Your task to perform on an android device: I will set up the weather alerts for forecast on the Weather and Radar app.
Image 0: 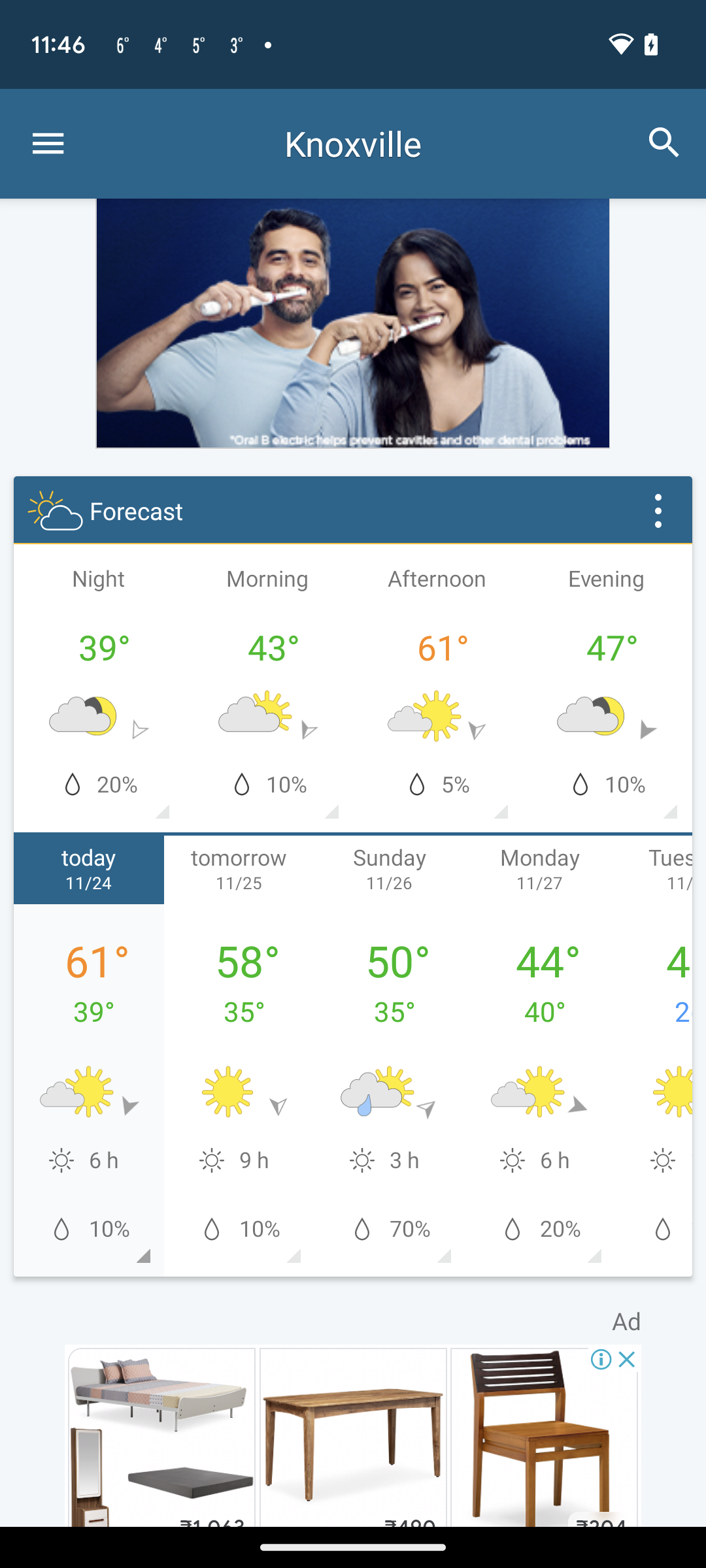
Click on the toggle button
Step 0: click (659, 524)
Image 1: 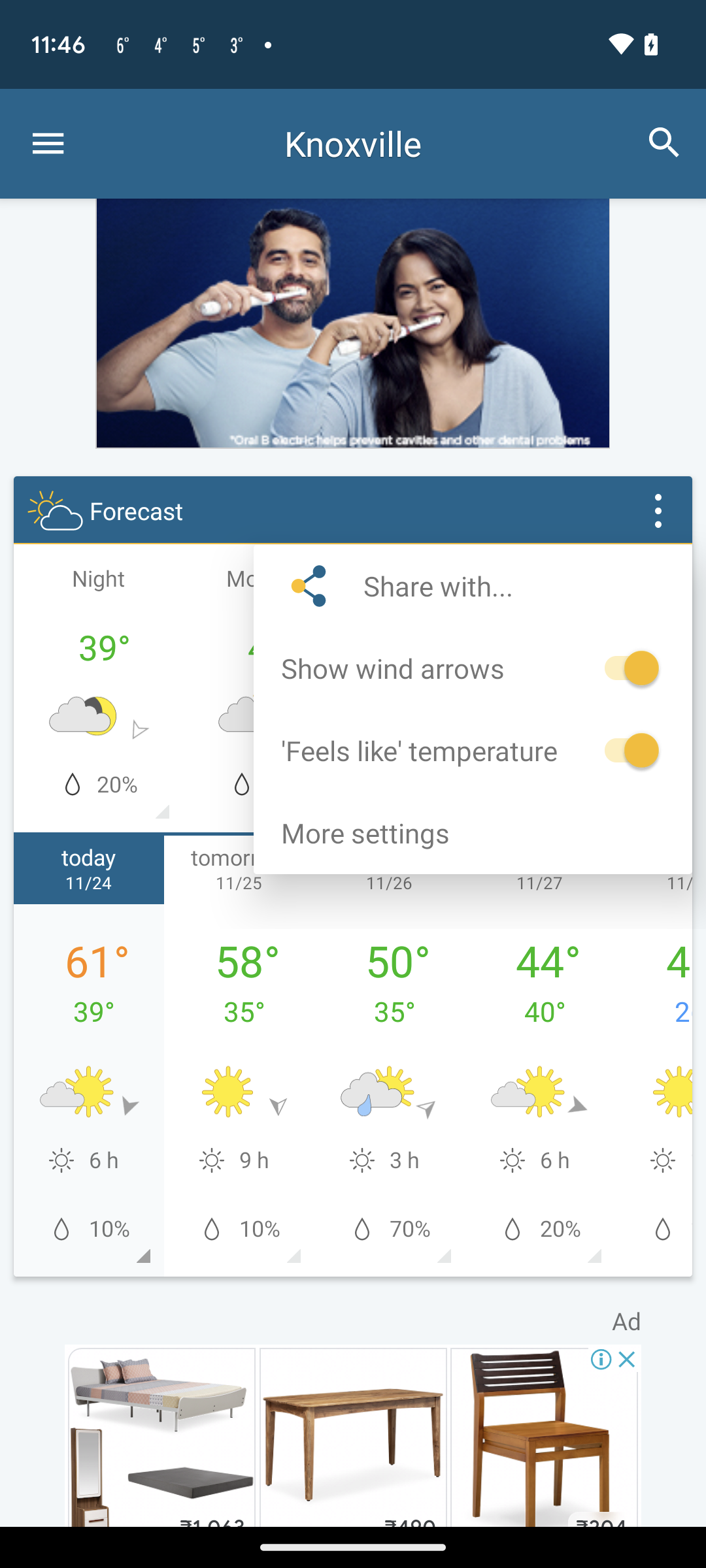
Click on more settings
Step 1: click (473, 833)
Image 2: 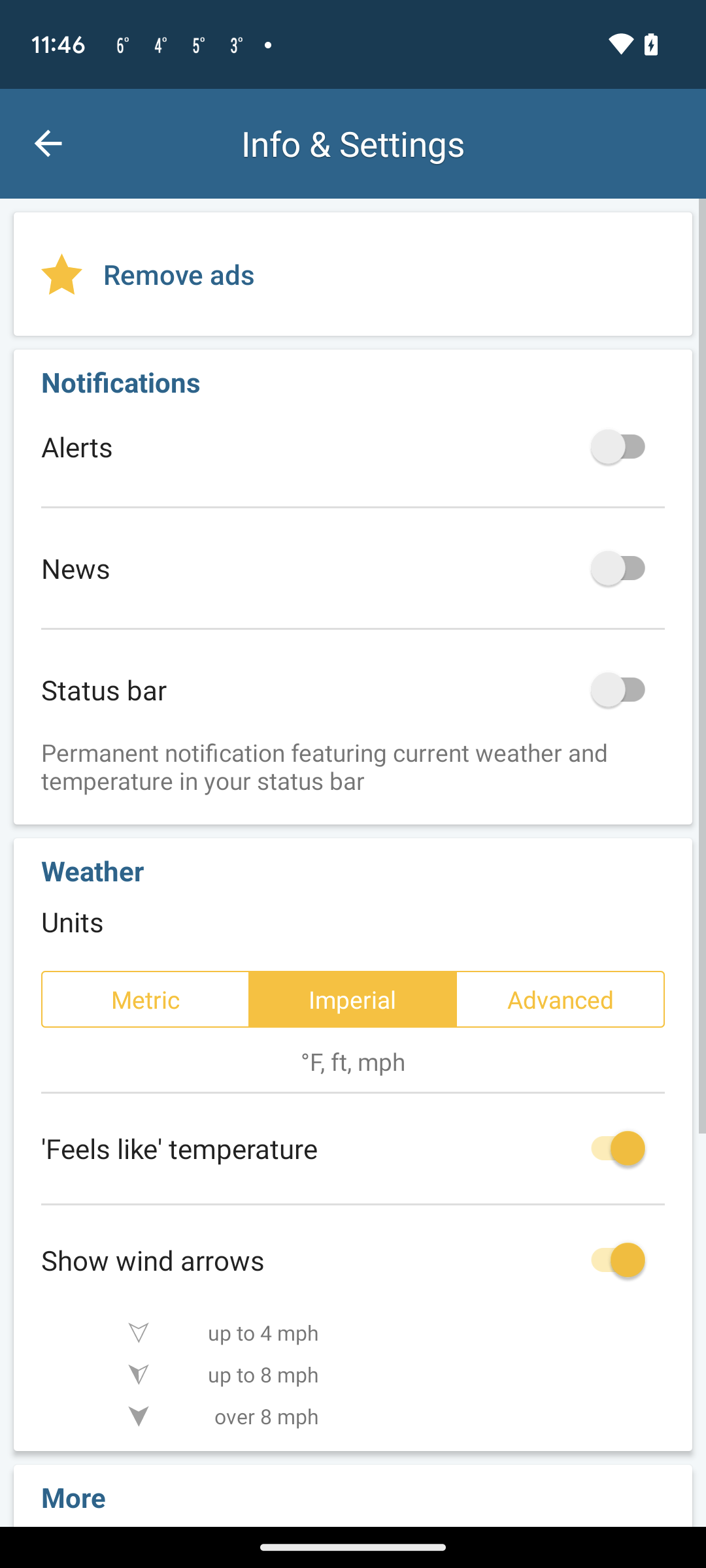
Turn On the alerts option
Step 2: click (638, 446)
Image 3: 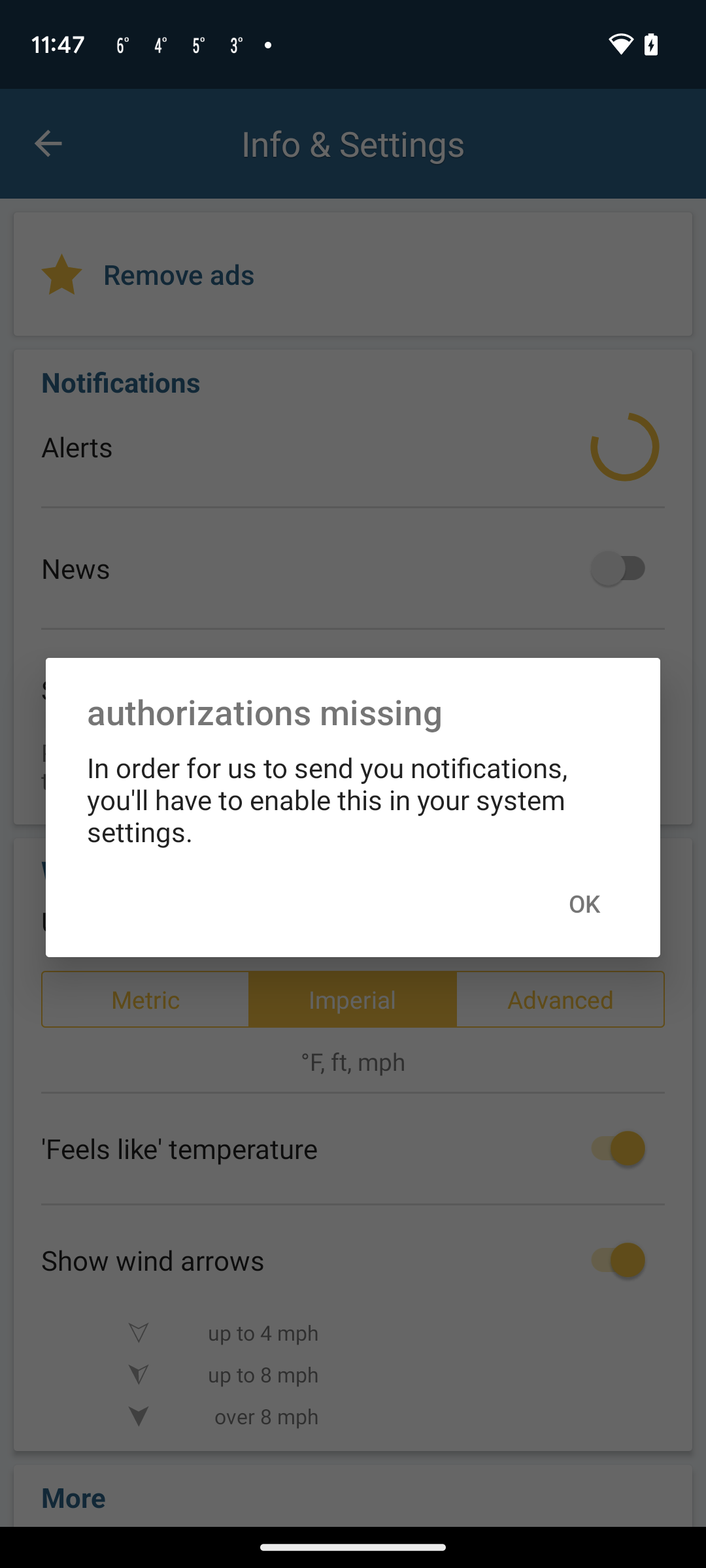
Click on Ok
Step 3: click (584, 904)
Image 4: 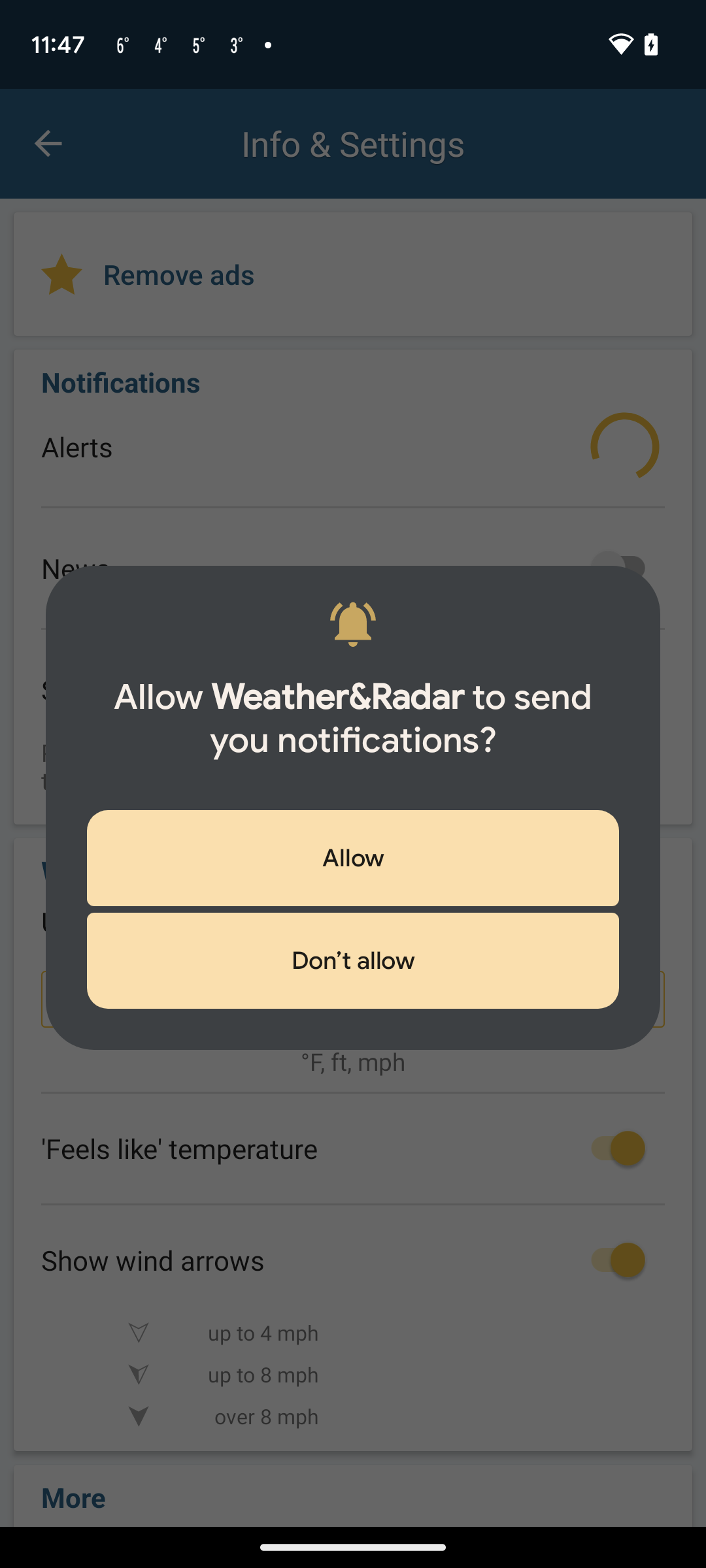
Click on allow
Step 4: click (353, 858)